Your task to perform on an android device: I would like to view the Lynet Shesham wood coffee table and check the reviews and ratings and what was said about them
Image 0: 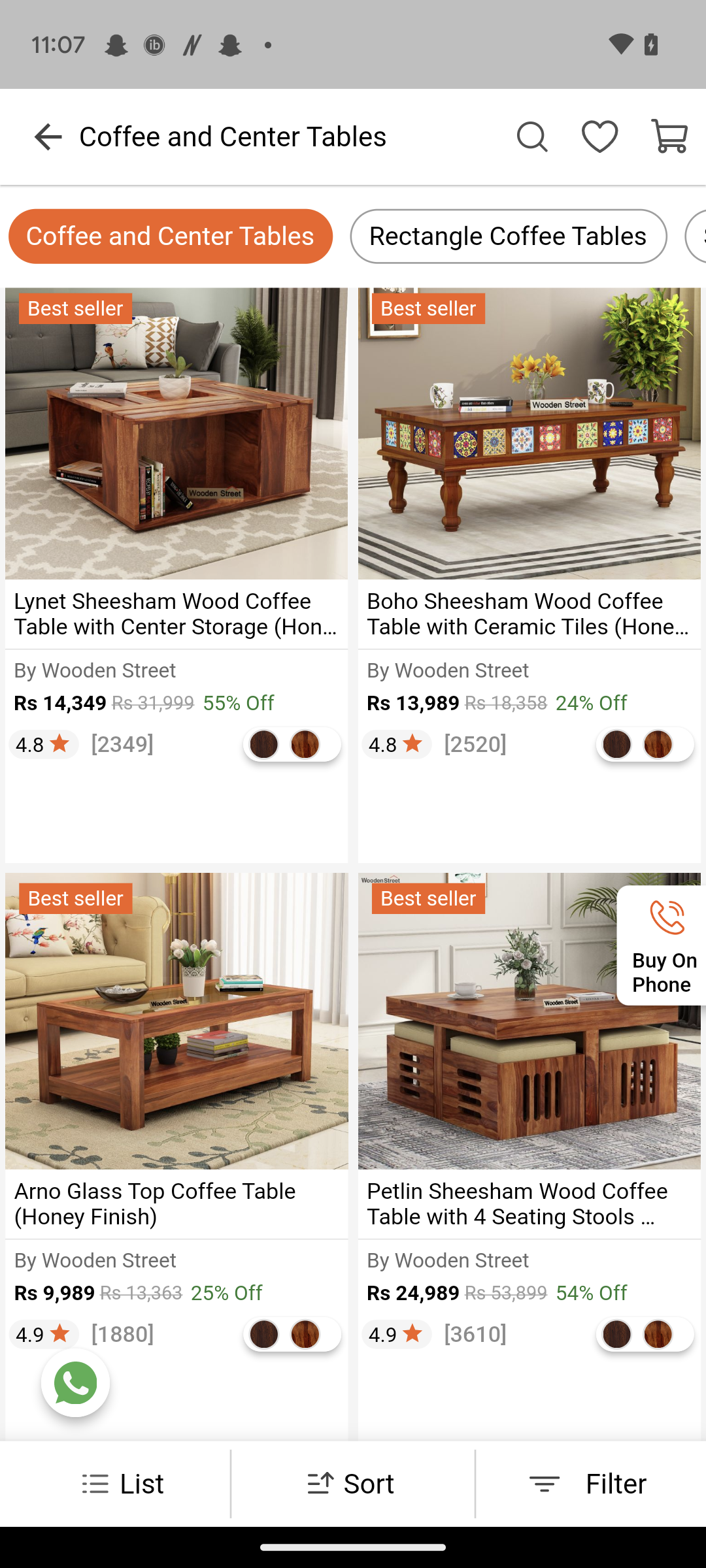
Click on the wooden table 
Step 0: click (176, 572)
Image 1: 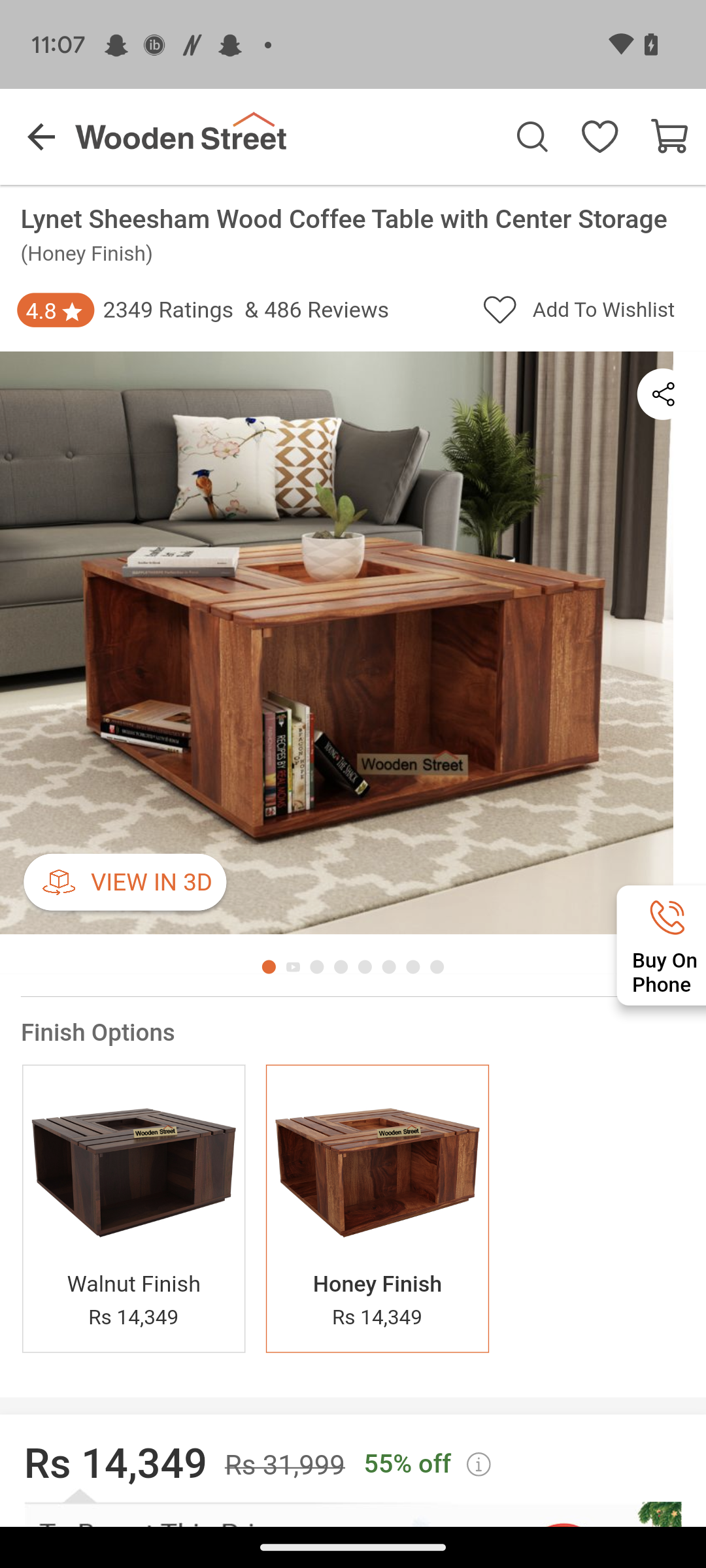
Scroll up to view the ratings option 
Step 1: scroll down
Image 4: 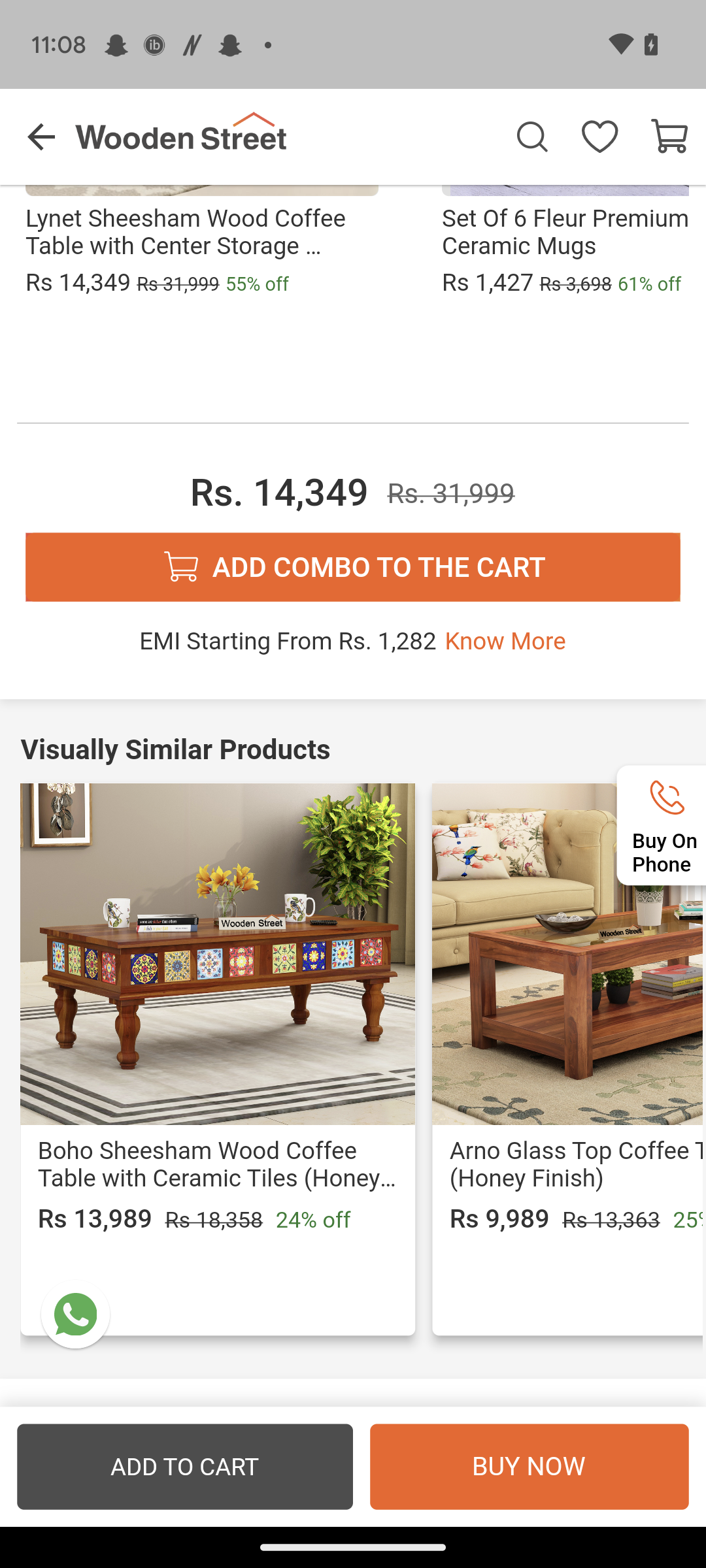
Scroll up to view the ratings option 
Step 4: scroll down
Image 5: 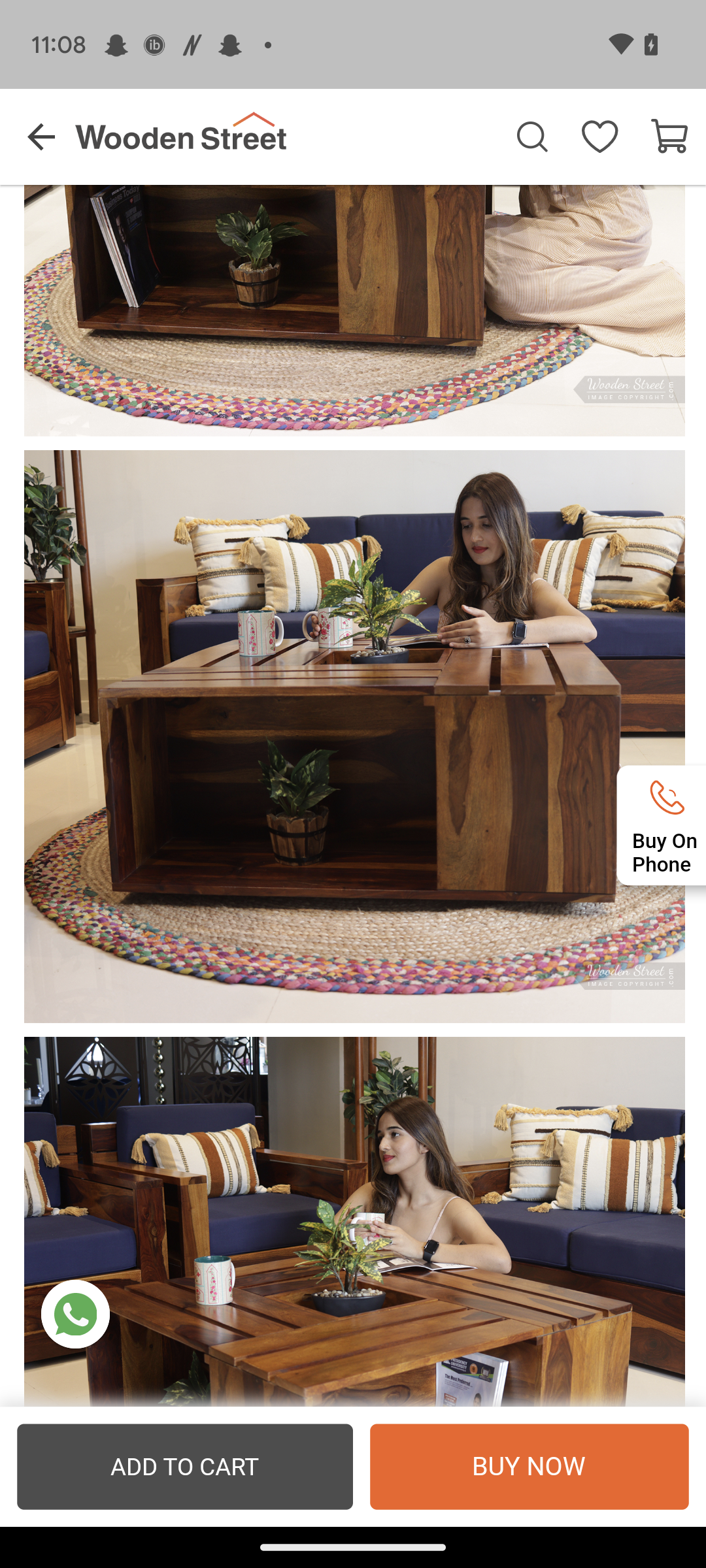
Scroll up to view the ratings option 
Step 5: scroll down
Image 6: 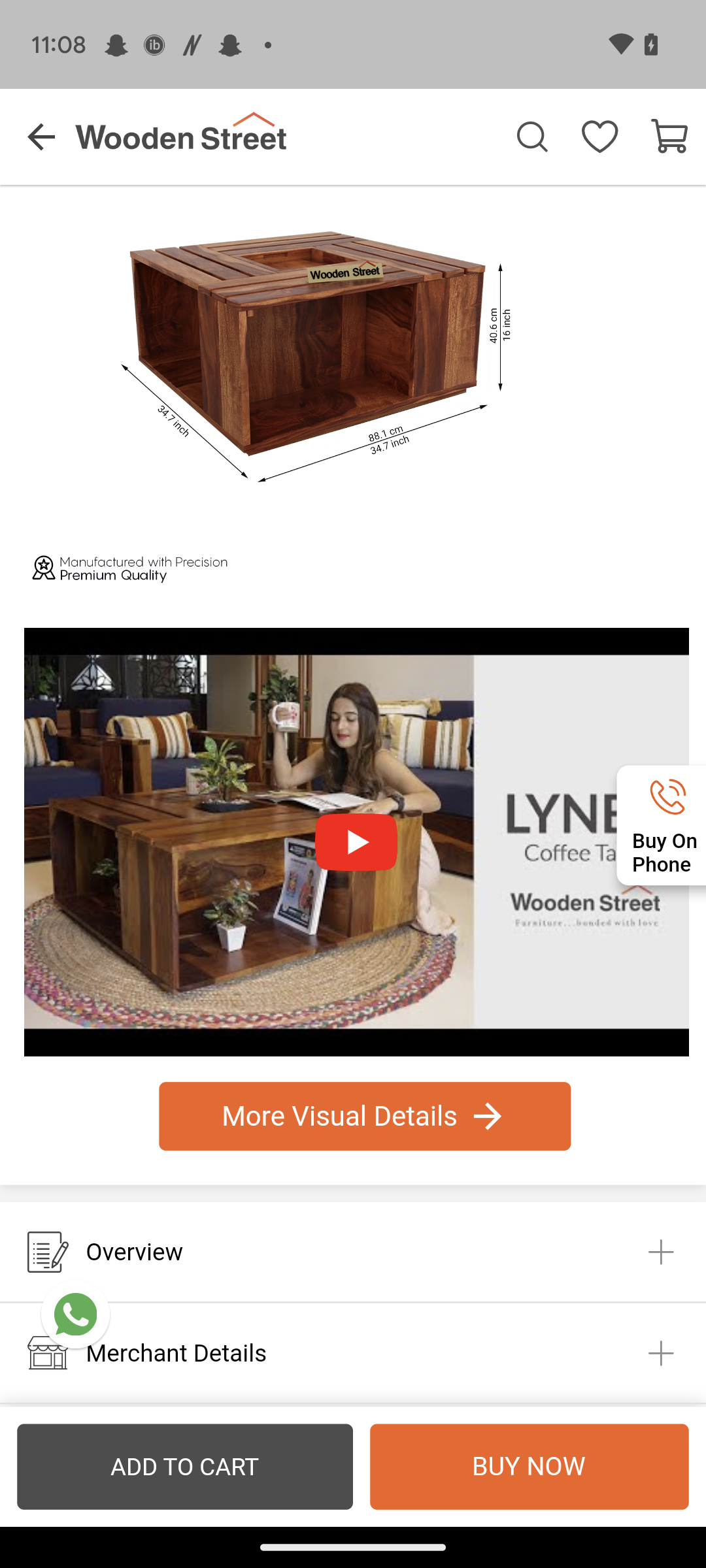
Scroll up to view the ratings option 
Step 6: scroll down
Image 7: 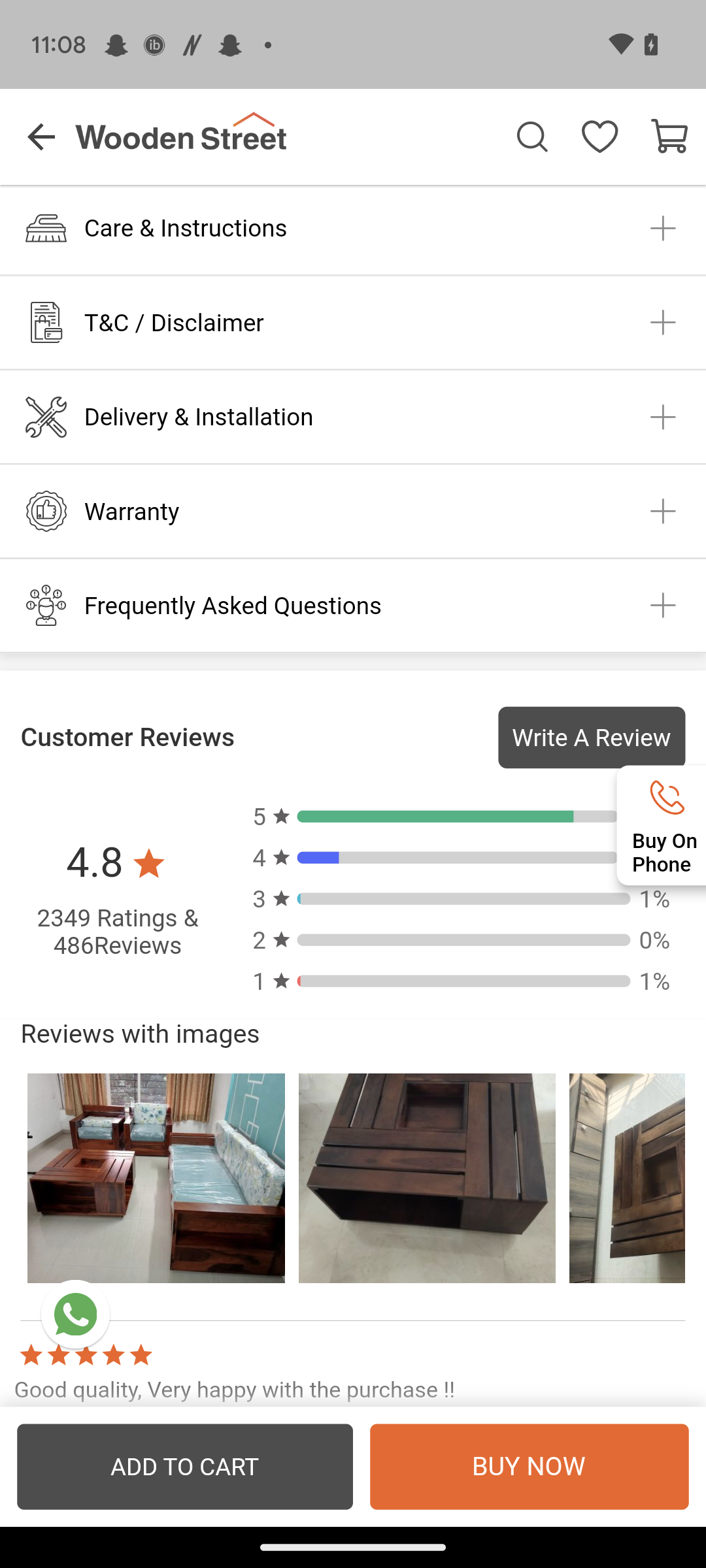
Scroll up to view the ratings option 
Step 7: scroll down